Your task to perform on an android device: On the H&M app, add the warm-lined Chelsea boots to my wishlist.
Image 0: 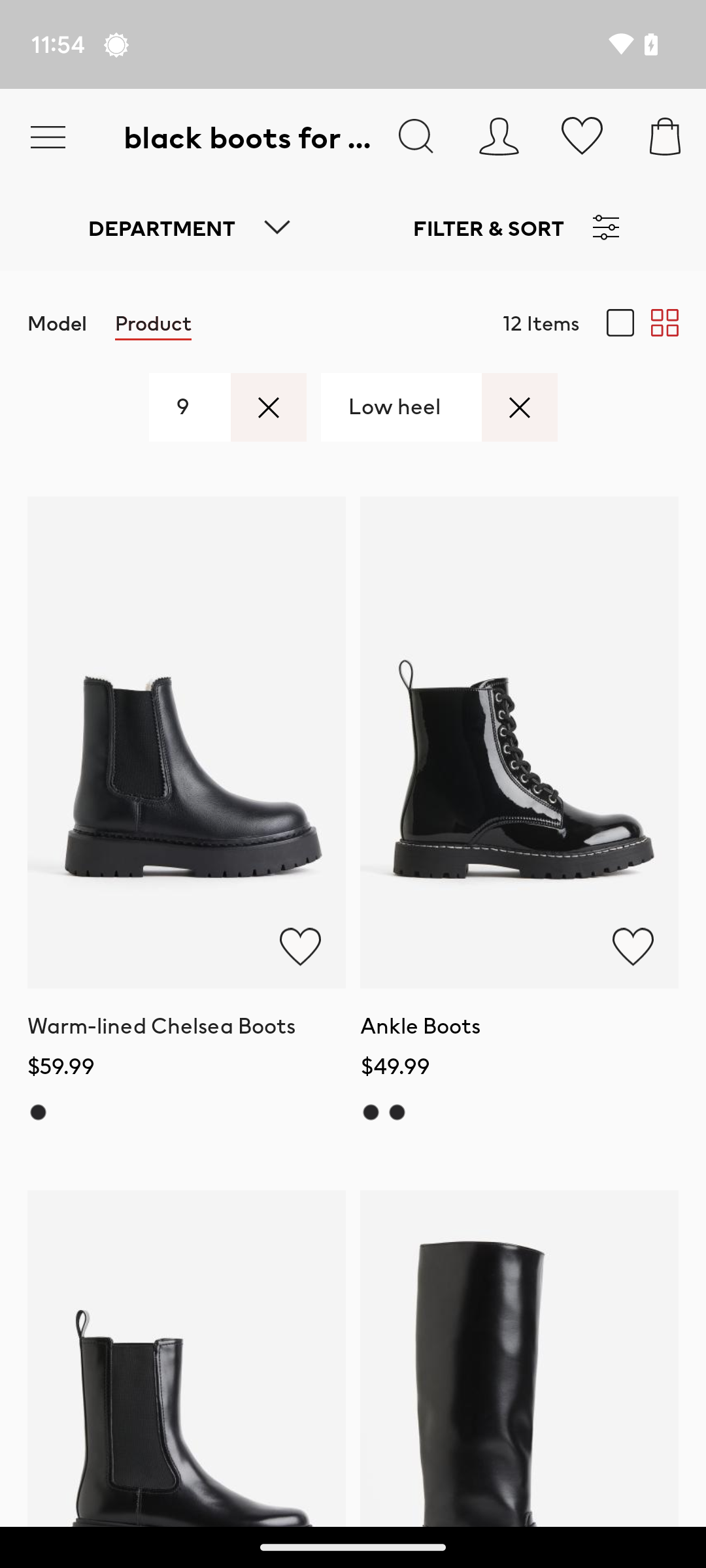
Click on the warm-lined Chelsea boots.
Step 0: click (191, 742)
Image 1: 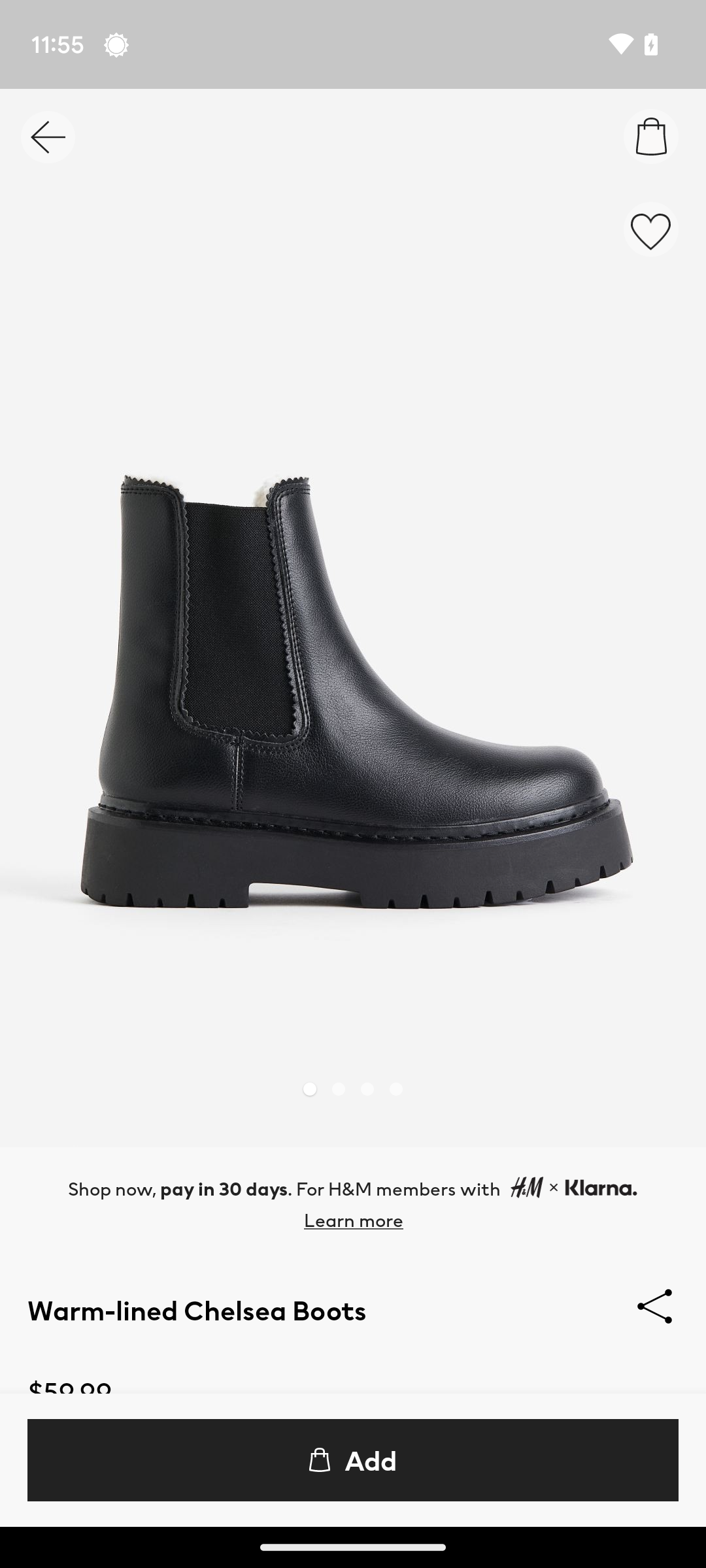
Click  on the heart icon at the top-right of the boot image.
Step 1: click (650, 233)